Your task to perform on an android device: Share the audio file to Thomas at Thomas123@gmail.com in the voice recorder pro app.
Image 0: 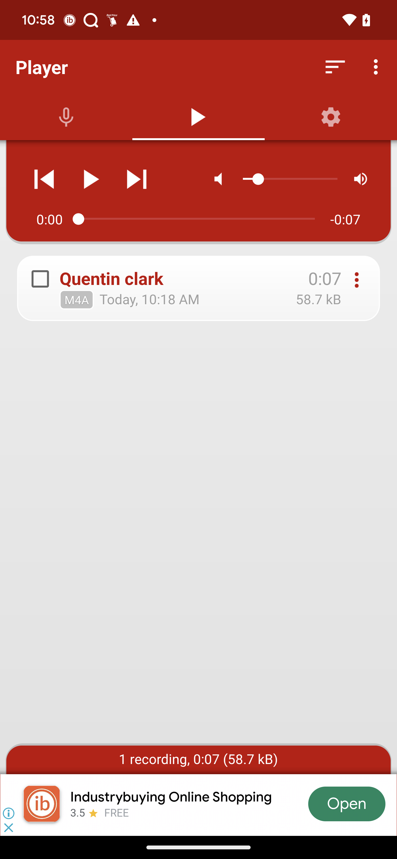
Click on the three dots to view the more option
Step 0: click (356, 280)
Image 1: 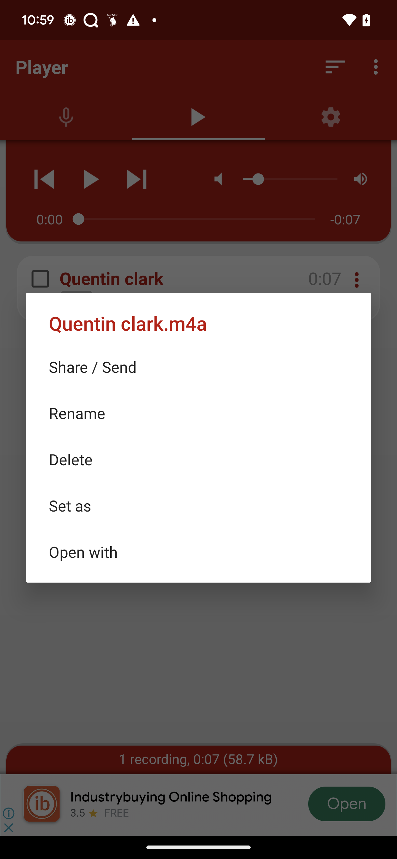
Click on the Share / Send option
Step 1: click (198, 367)
Image 2: 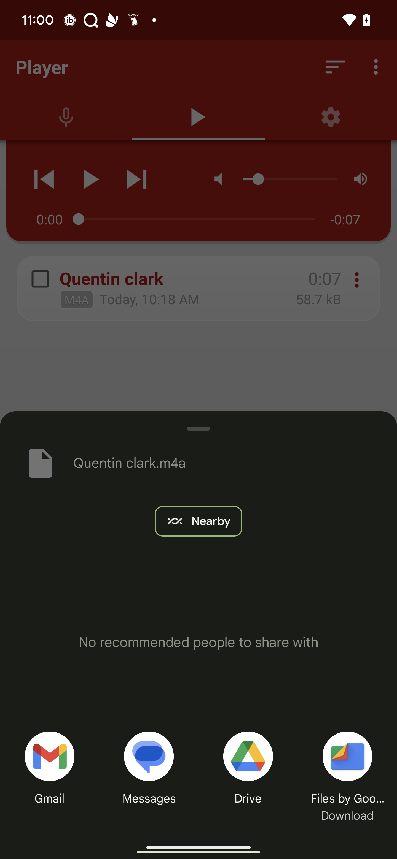
Click on the Gmail option
Step 2: click (52, 771)
Image 3: 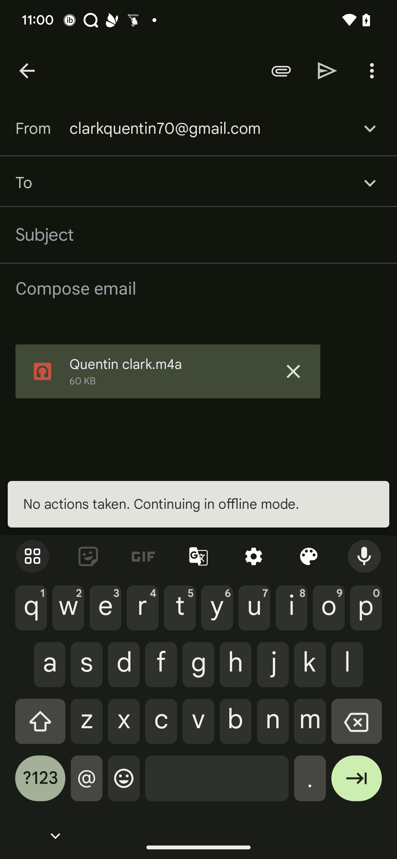
Type Thomas123@Gmail.com in the recipient tab
Step 3: type "Thomas123@gmail.com"
Image 4: 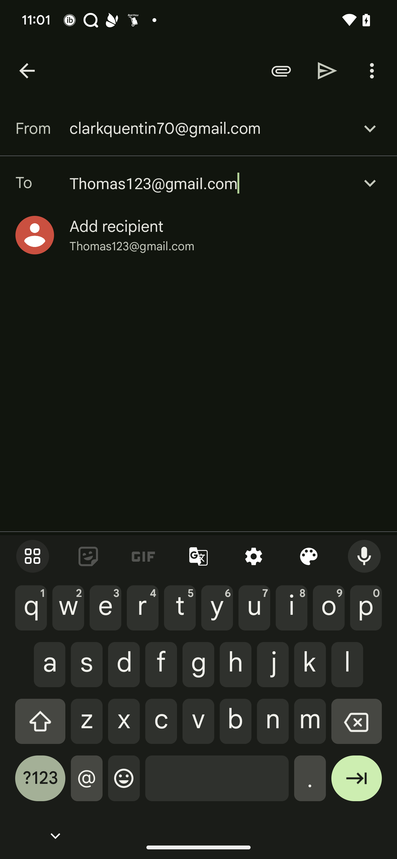
Click on the send button 
Step 4: click (327, 70)